Your task to perform on an android device: Open the Clock Buddy app and start the stopwatch.
Image 0: 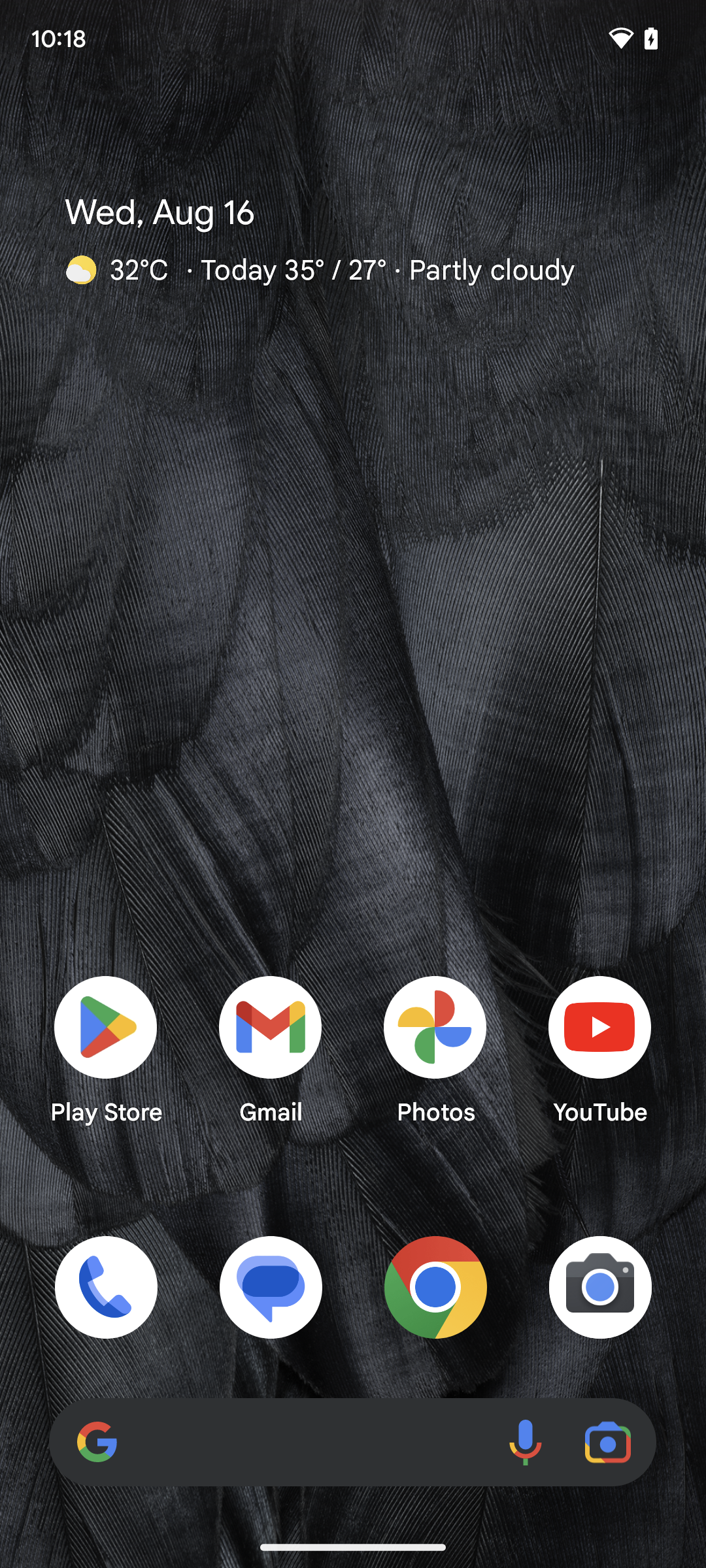
Open the Clock Buddy app.
Step 0: open app "ClockBuddy"
Image 1: 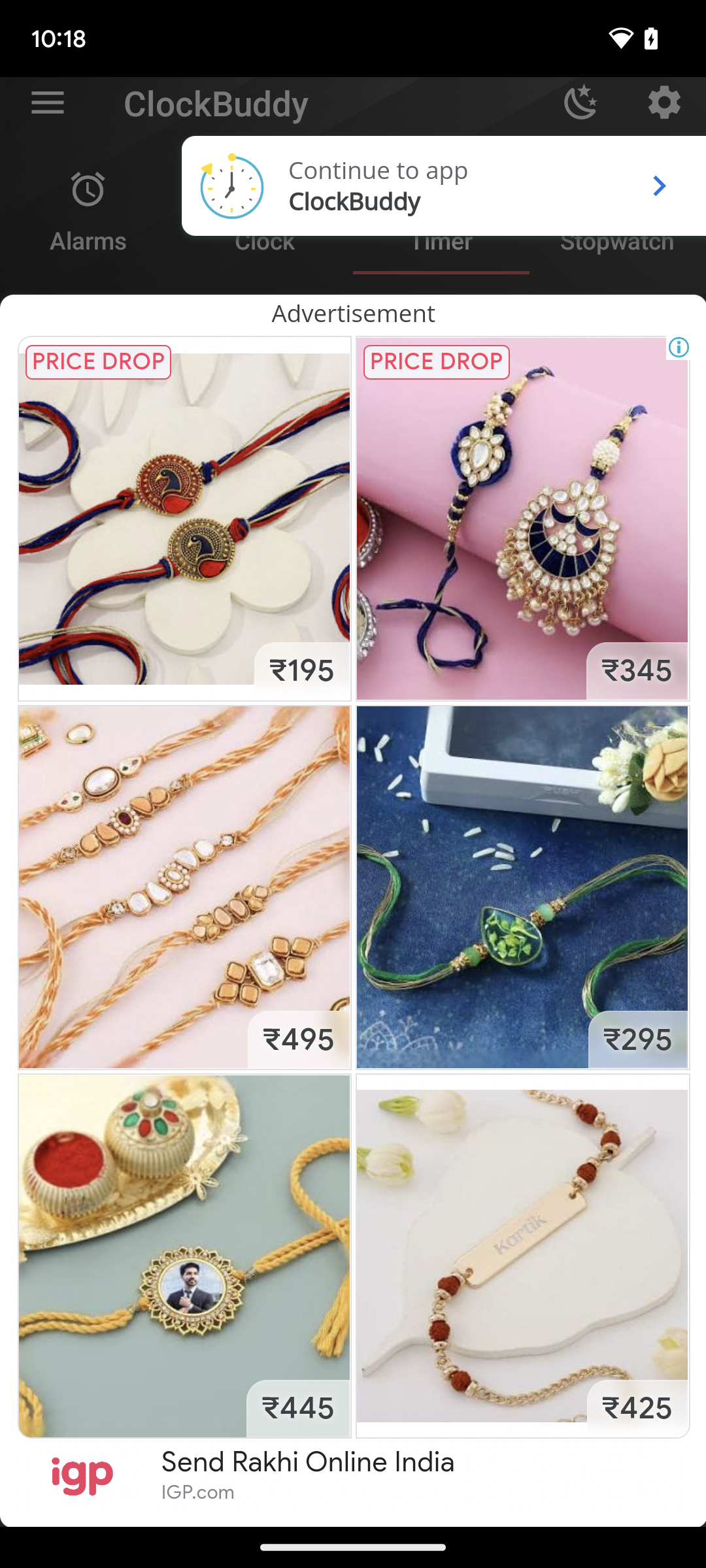
Open the Clock Buddy app.
Step 1: wait
Image 2: 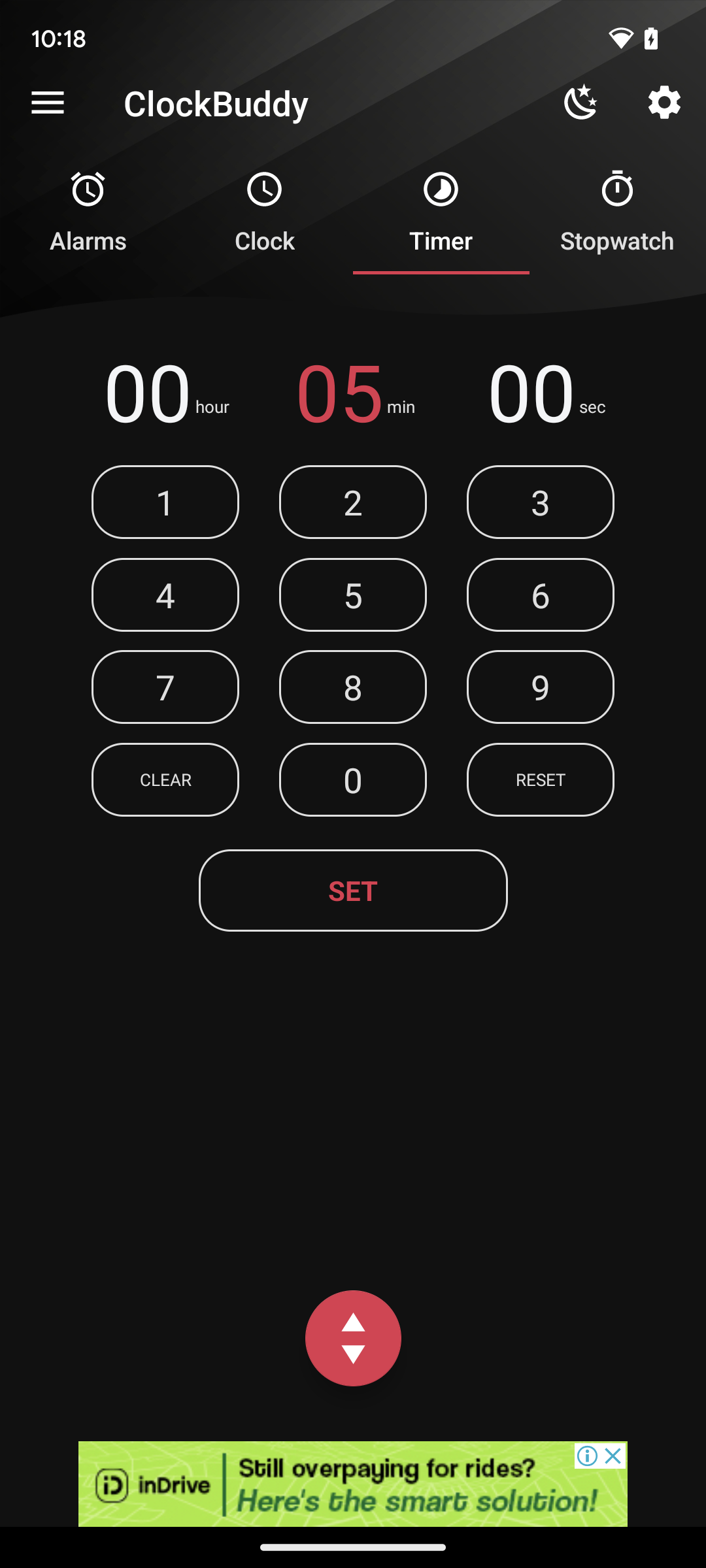
Tap on the stopwatch icon present on screen.
Step 2: click (618, 212)
Image 3: 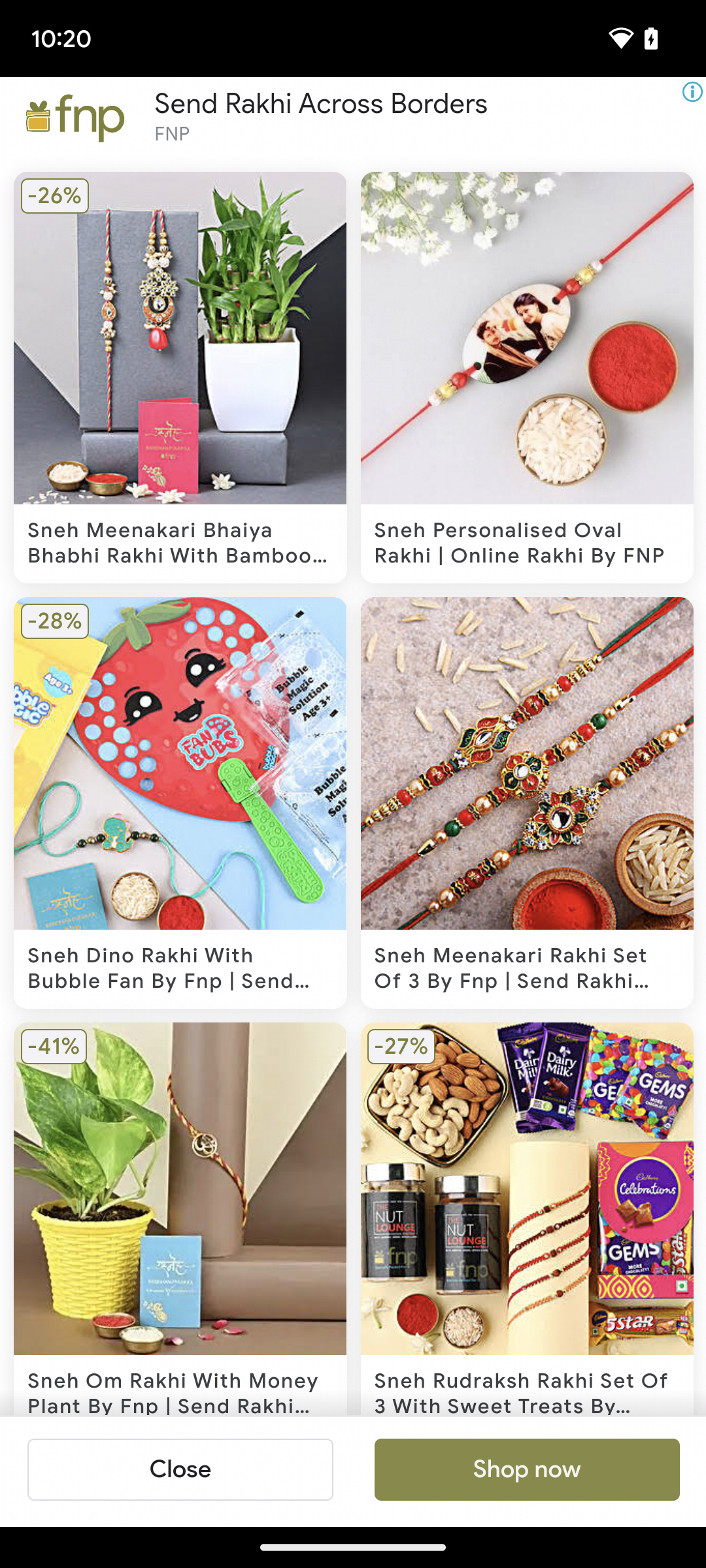
Tap on the stopwatch icon present on screen.
Step 3: wait
Image 4: 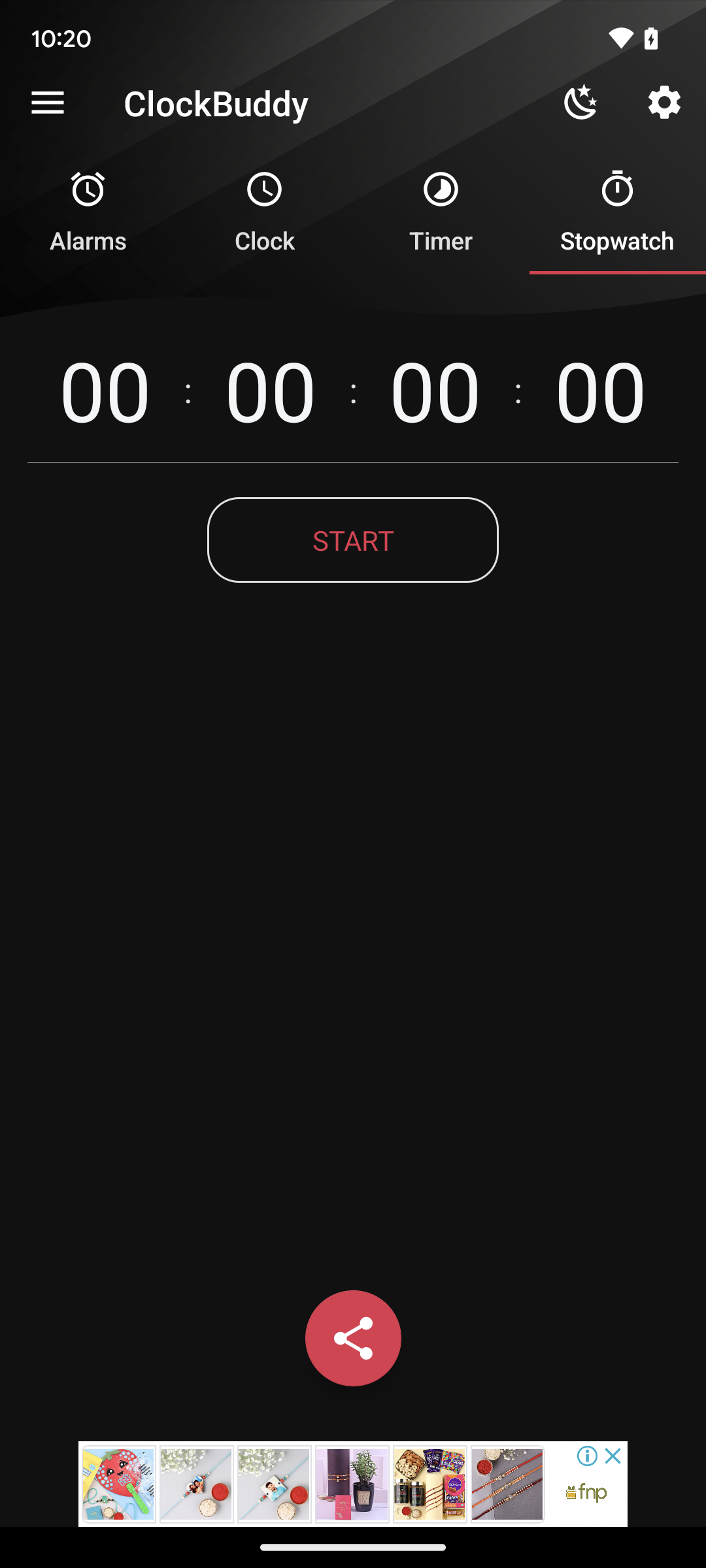
Tap on the stopwatch icon present on screen.
Step 4: click (352, 540)